Your task to perform on an android device: I want to view all contacts in the Contacts app.
Image 0: 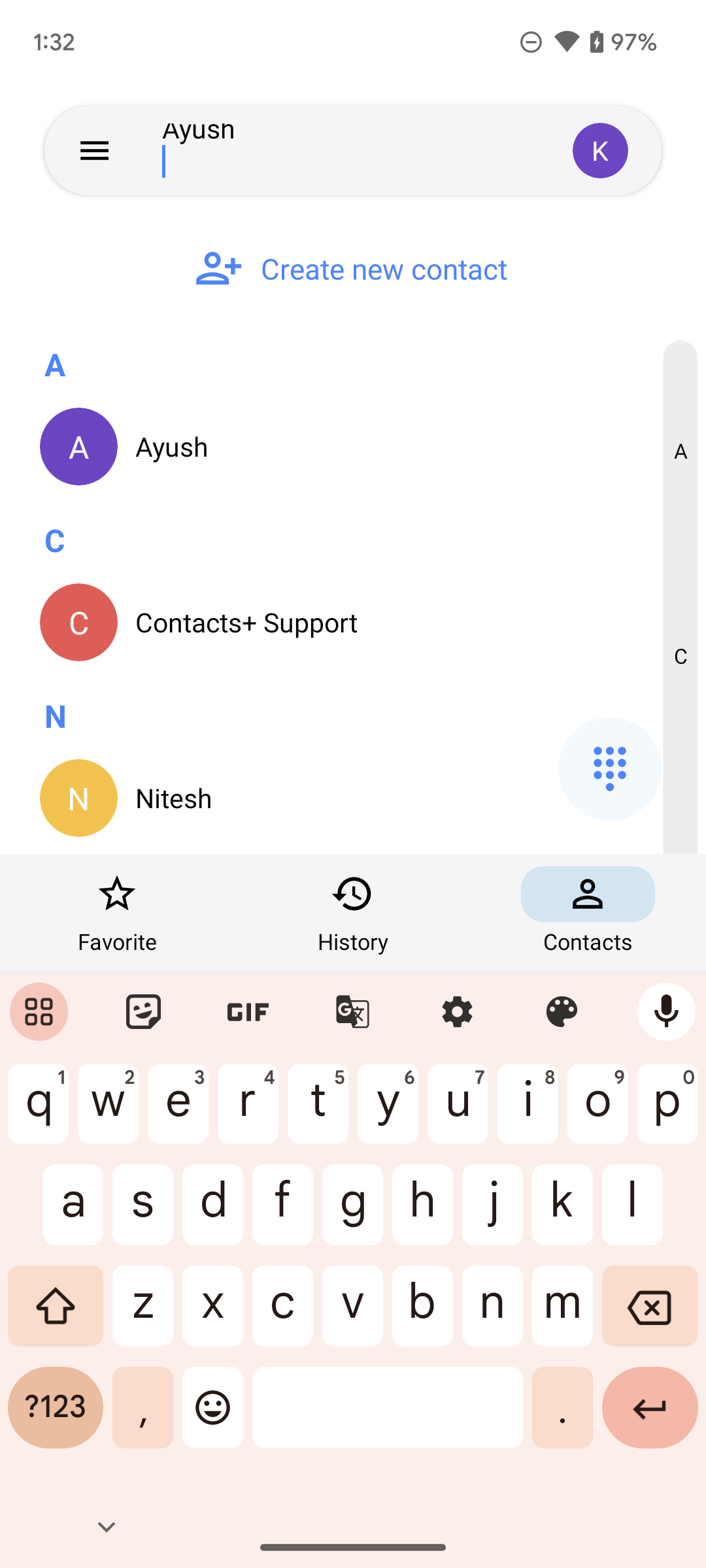
Click on the screen.
Step 0: click (588, 941)
Image 1: 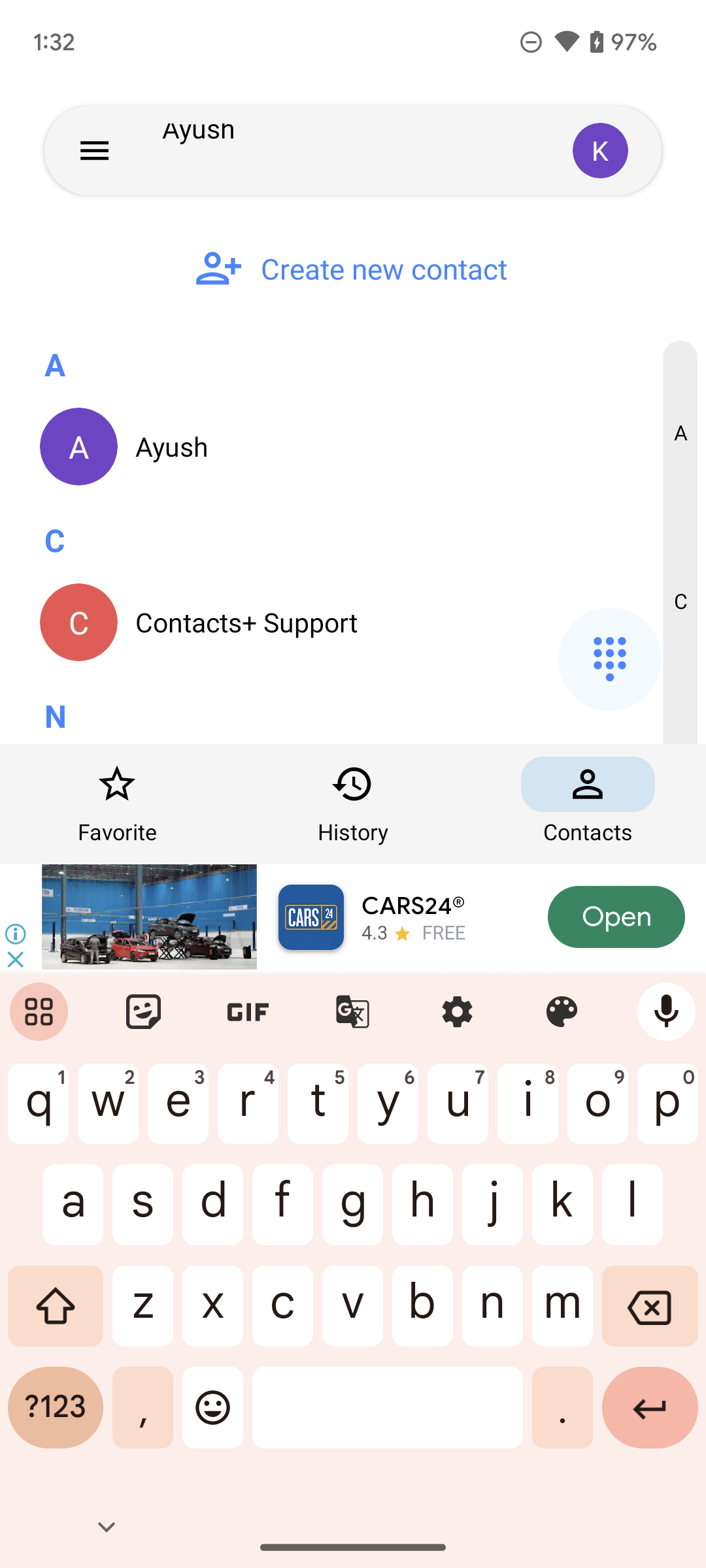
Click on the screen.
Step 1: wait